Your task to perform on an android device: I want to gift the Ruger Standard MK II to my nephew. Play the Ruger Standard MK II short video in the Youtube app.
Image 0: 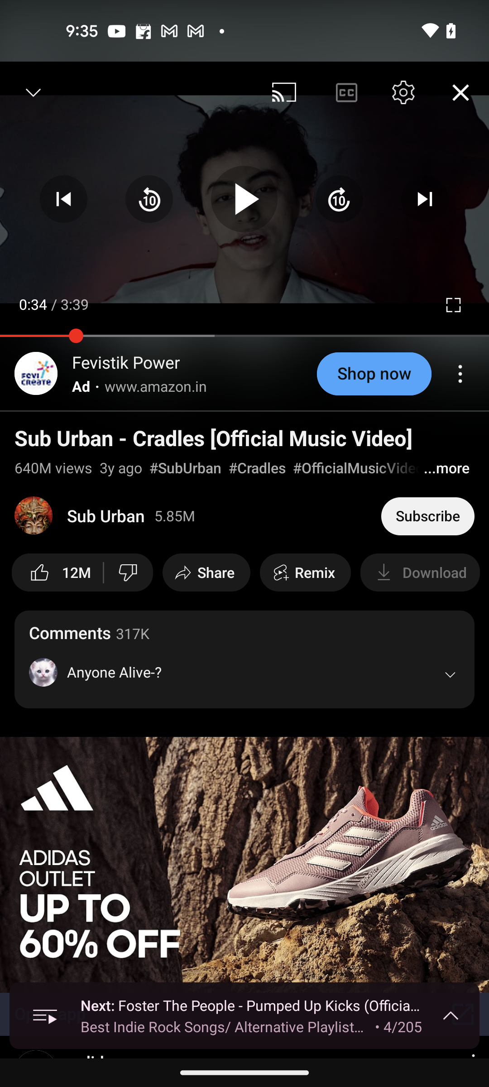
Open the YouTube app
Step 0: open app "YouTube"
Image 1: 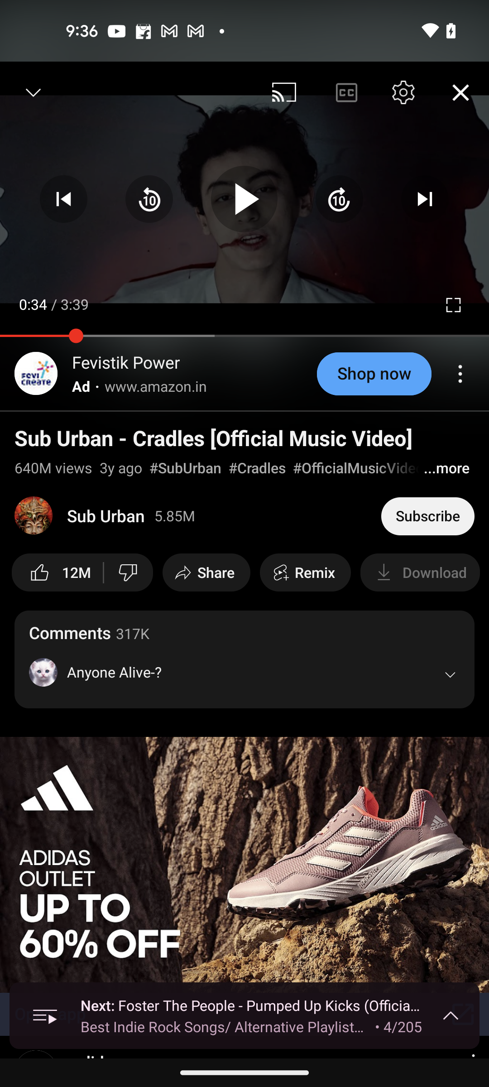
Get back to the previous page of the app
Step 1: press back button
Image 2: 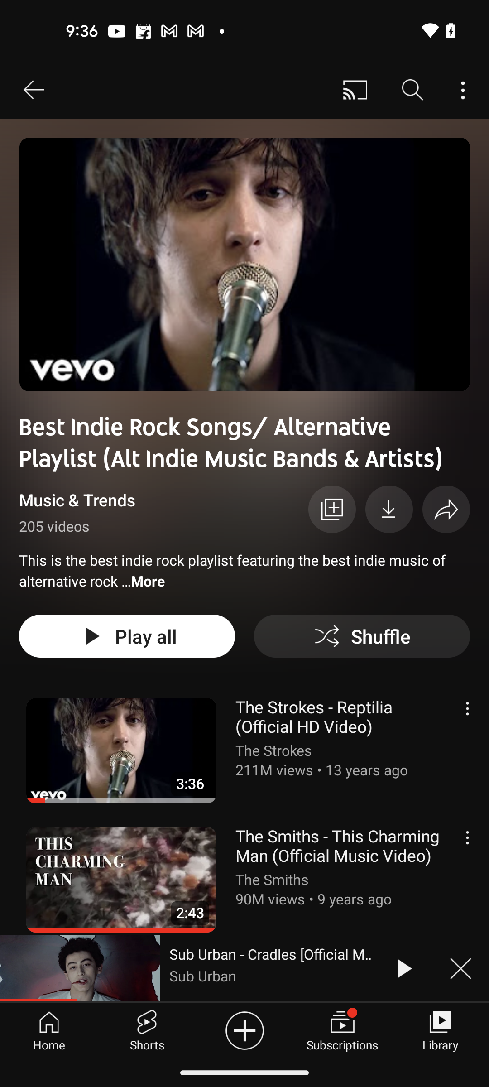
Go to the Home tab 
Step 2: click (49, 1029)
Image 3: 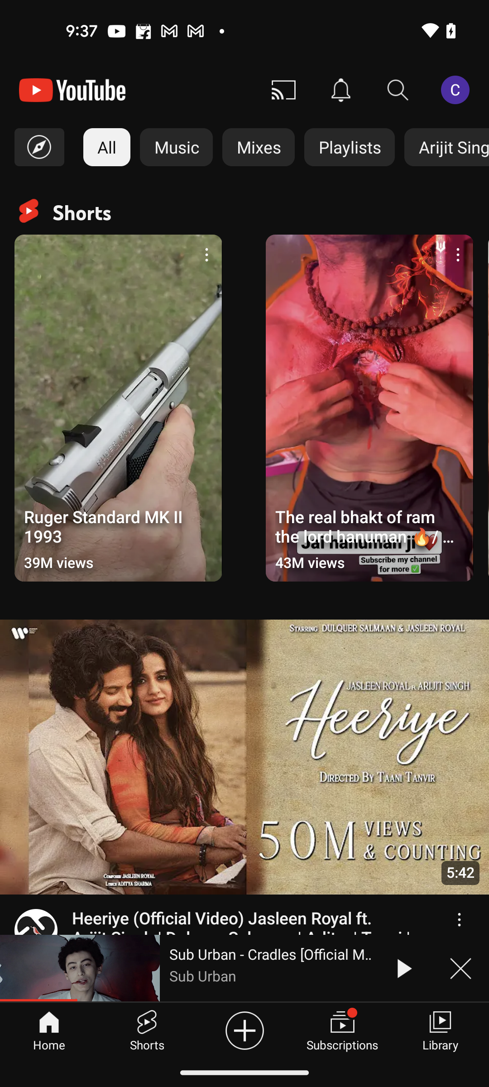
Click on the Ruger Standard MK II short video
Step 3: click (118, 408)